Your task to perform on an android device:  Delete the current time
Image 0: 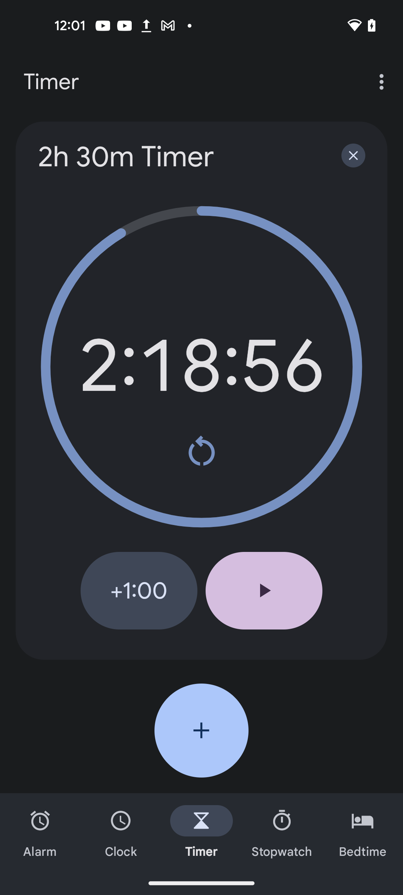
click on the cross option at the right corner of the timer 
Step 0: click (353, 155)